Your task to perform on an android device: In the smart voice recorder app, record an audio file and add the title XYZ.
Image 0: 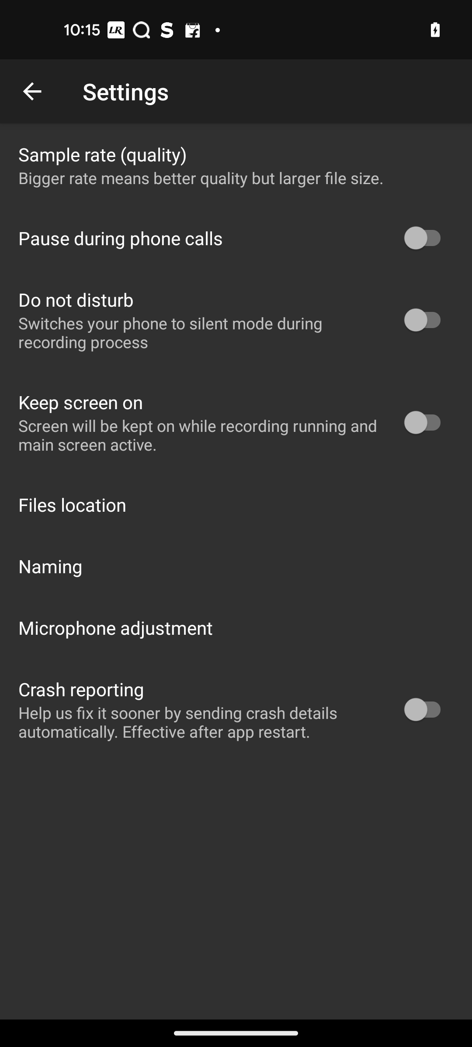
Go back to the previous screen
Step 0: press back button
Image 1: 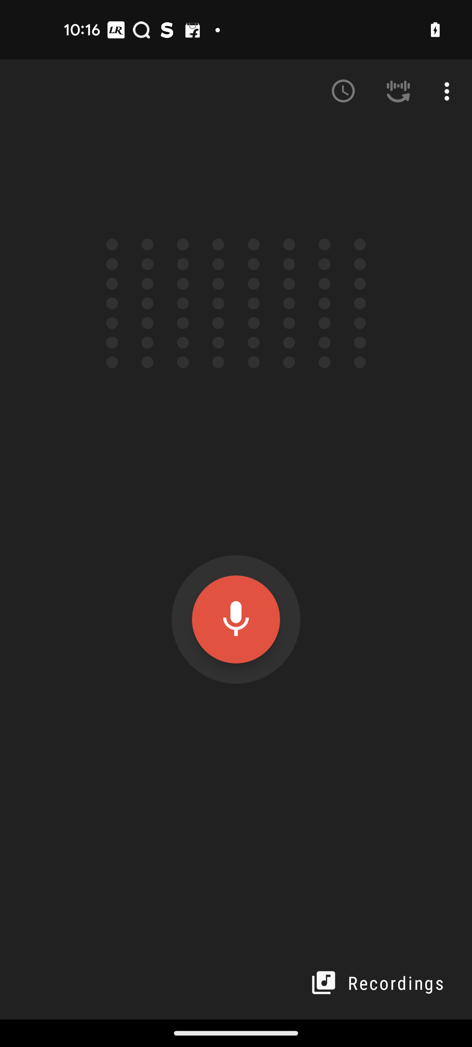
Click on mic button to record the audio
Step 1: click (236, 619)
Image 3: 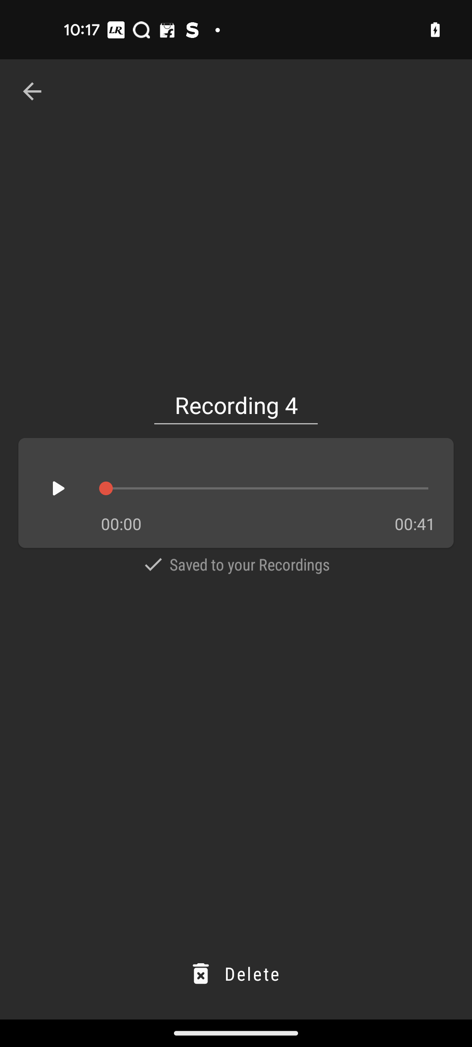
Click on the Recording 4
Step 3: click (236, 406)
Image 4: 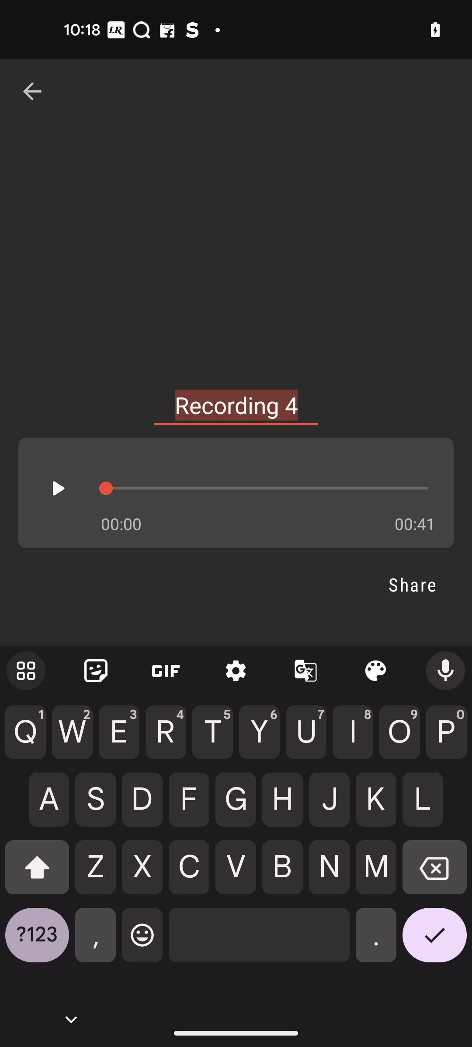
Type XYZ
Step 4: type "XYZ"